Your task to perform on an android device: Select the saved trip of Boston to New york and view the Track details 
Image 0: 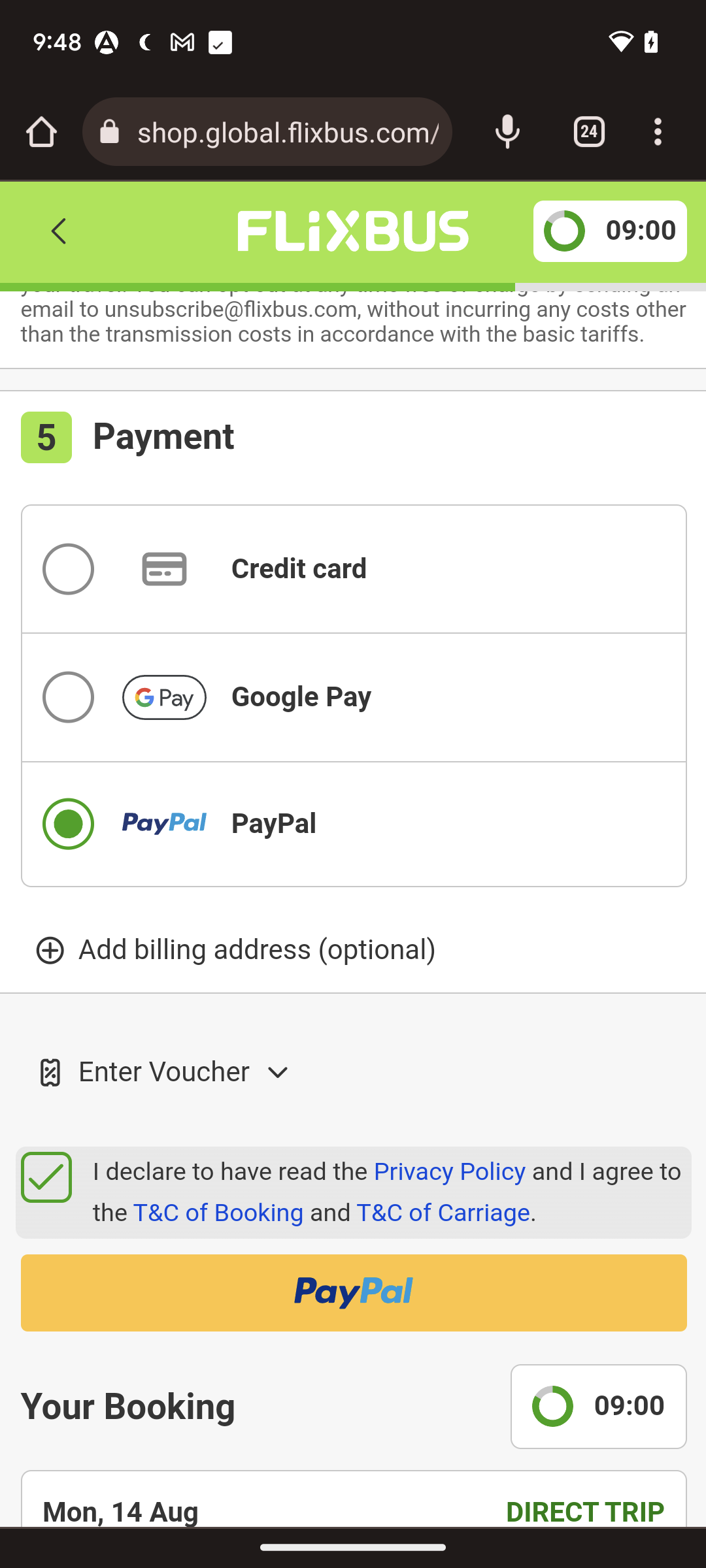
go back to the previous page
Step 0: press back button
Image 1: 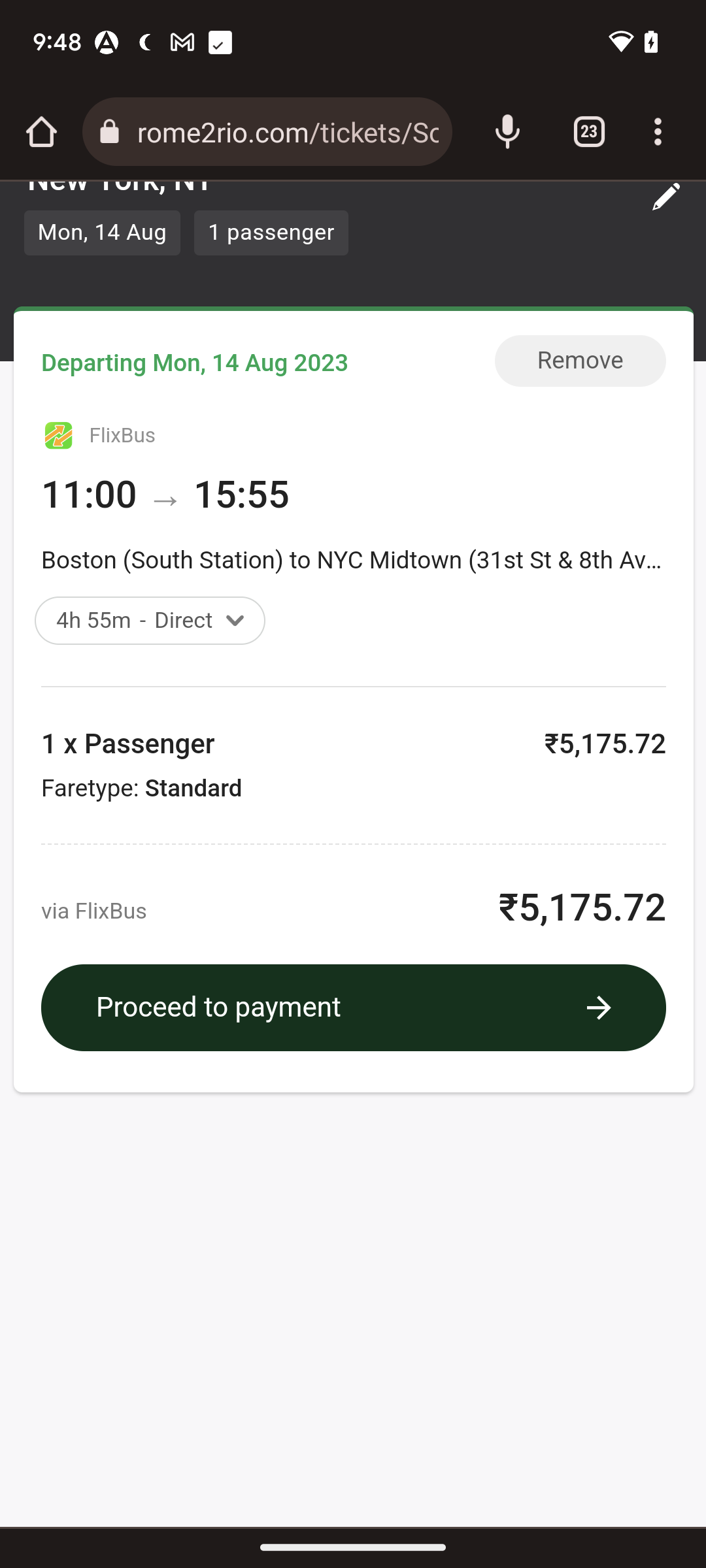
go back to the previous page
Step 1: press back button
Image 2: 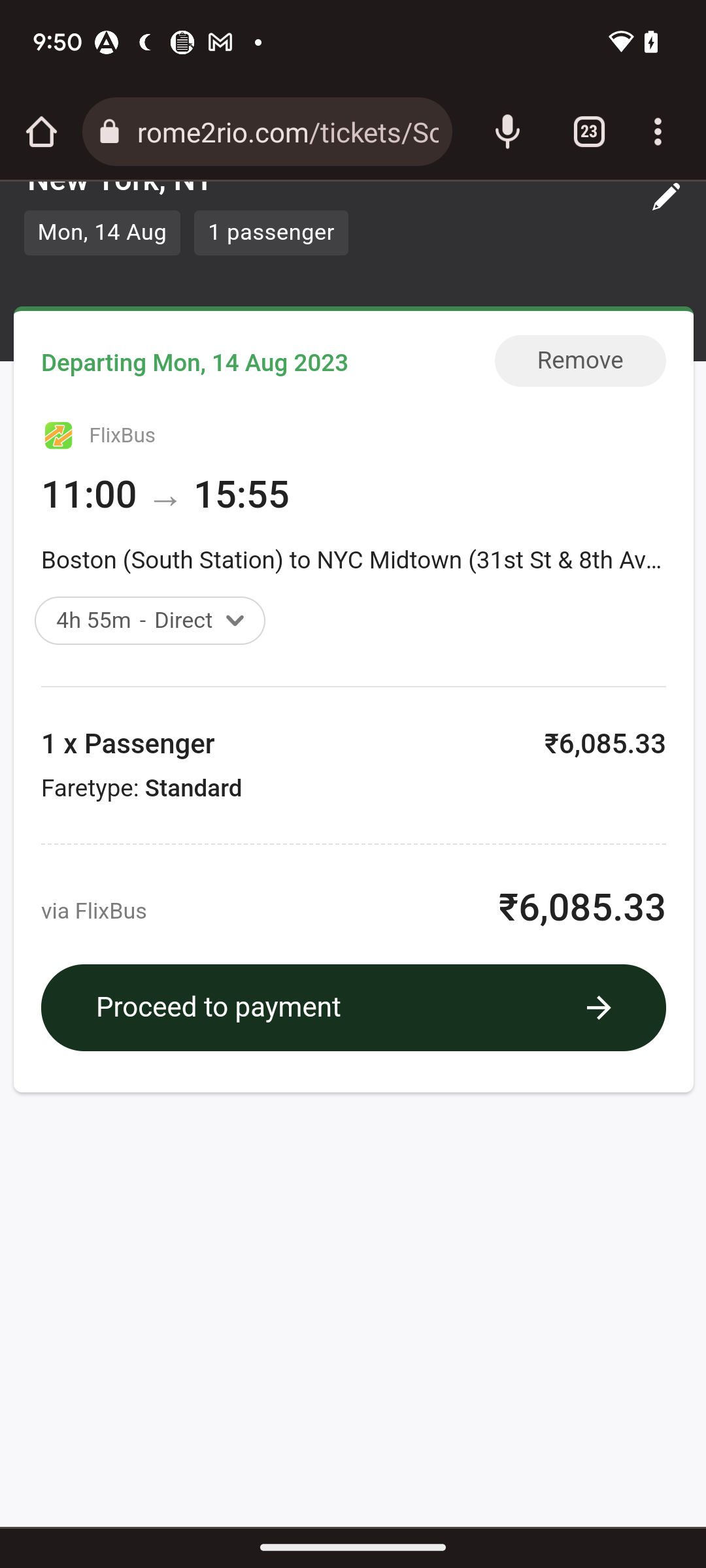
click on the direct arrow downward button 
Step 2: click (354, 853)
Image 3: 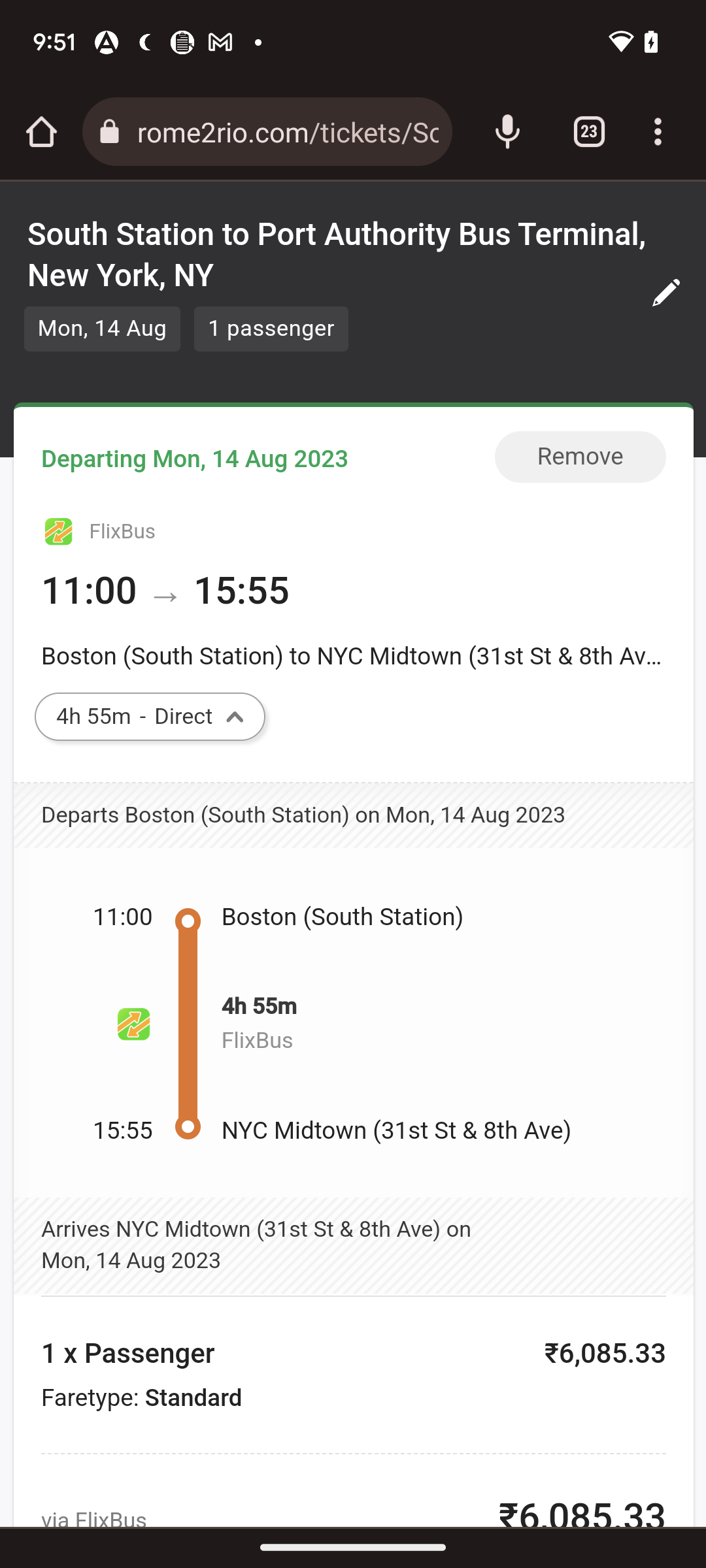
click on the direct arrow downward button 
Step 3: wait